Your task to perform on an android device: I have decided that I will go for running daily to keep myself healthy, so track my progress, such as distance, time, etc., on the RunKeeper app. 
Image 0: 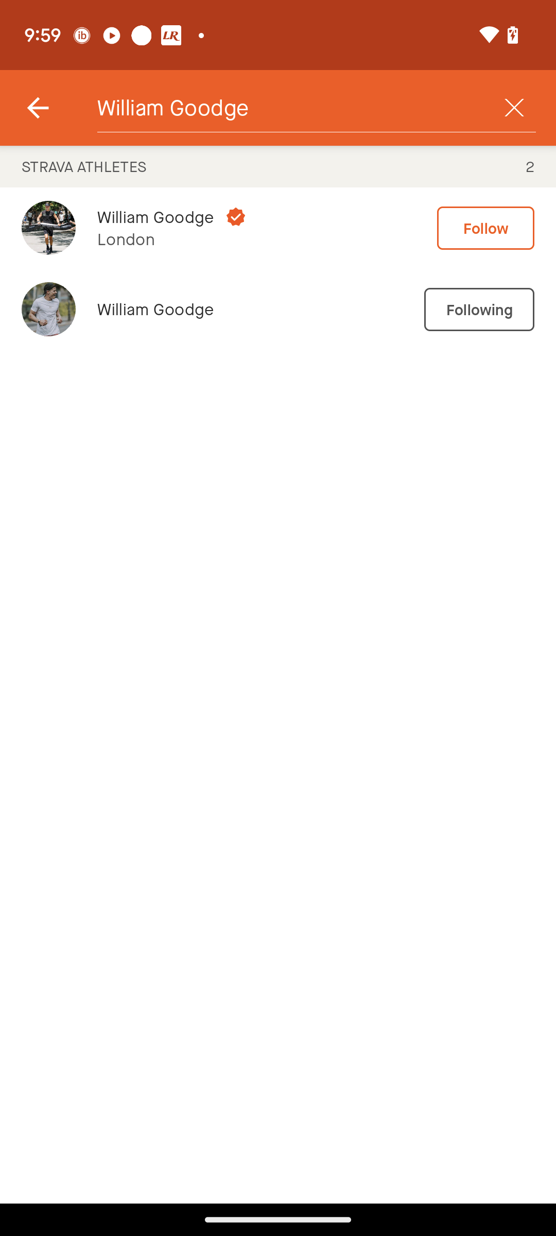
Open the RunKeeper app.
Step 0: open app "Runkeeper"
Image 1: 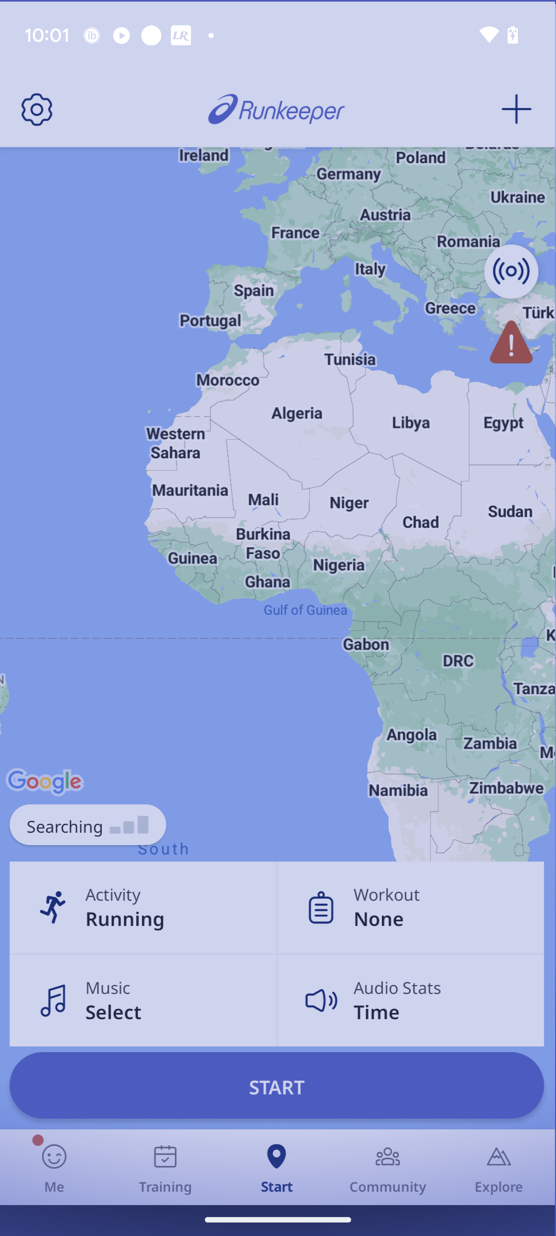
Click on the tab "start".
Step 1: click (271, 1092)
Image 2: 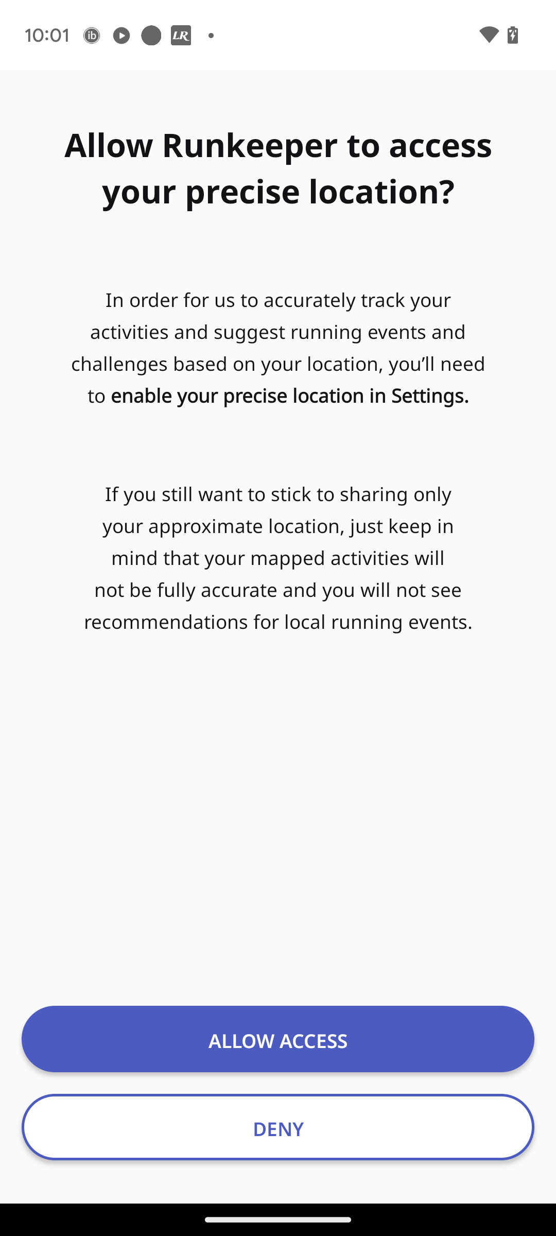
Click on the tab "start".
Step 2: wait